Your task to perform on an android device: Add the Apple Watch Series 8 with a temperature sensor and crash detection to the cart on the Flipkart app.
Image 0: 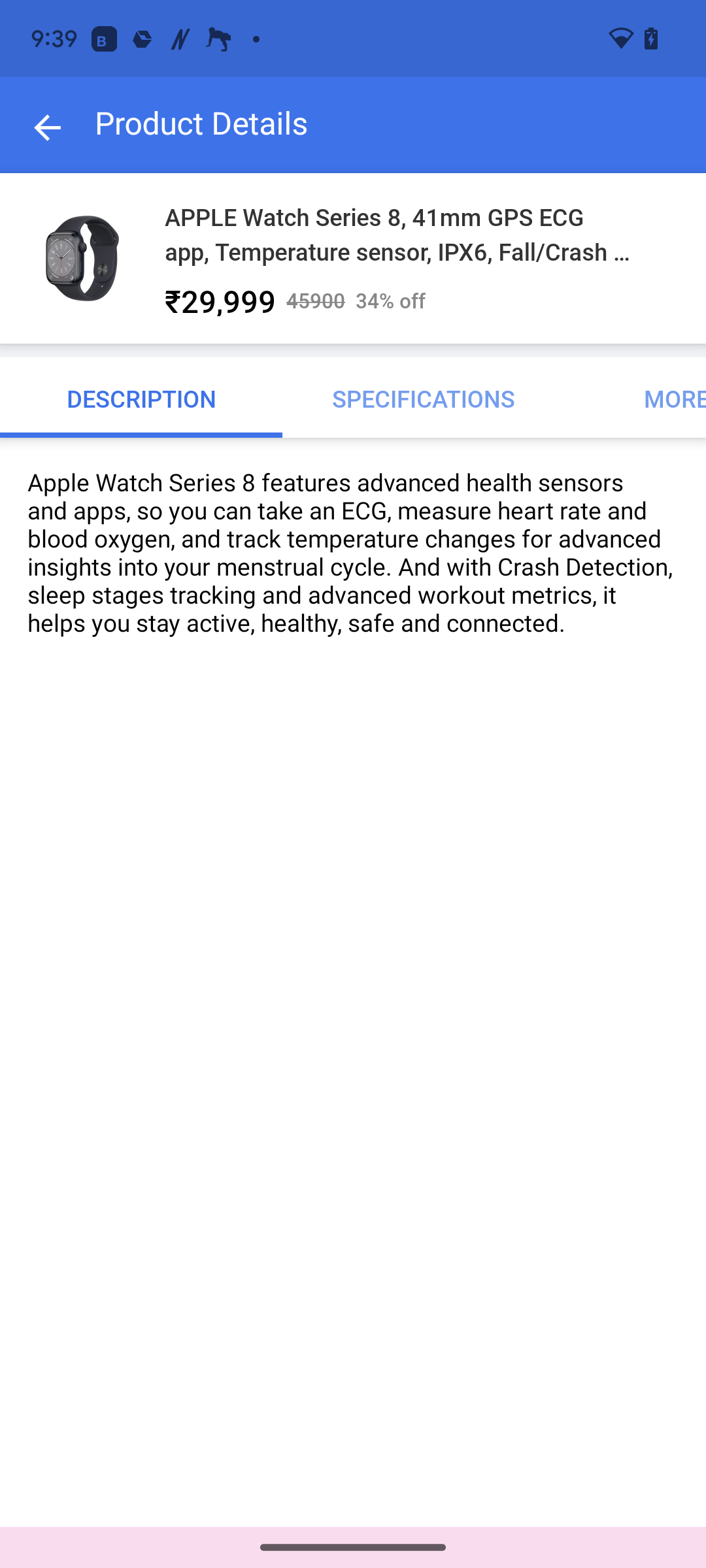
Click on the arrow icon at the top left corner of the screen.
Step 0: click (52, 143)
Image 1: 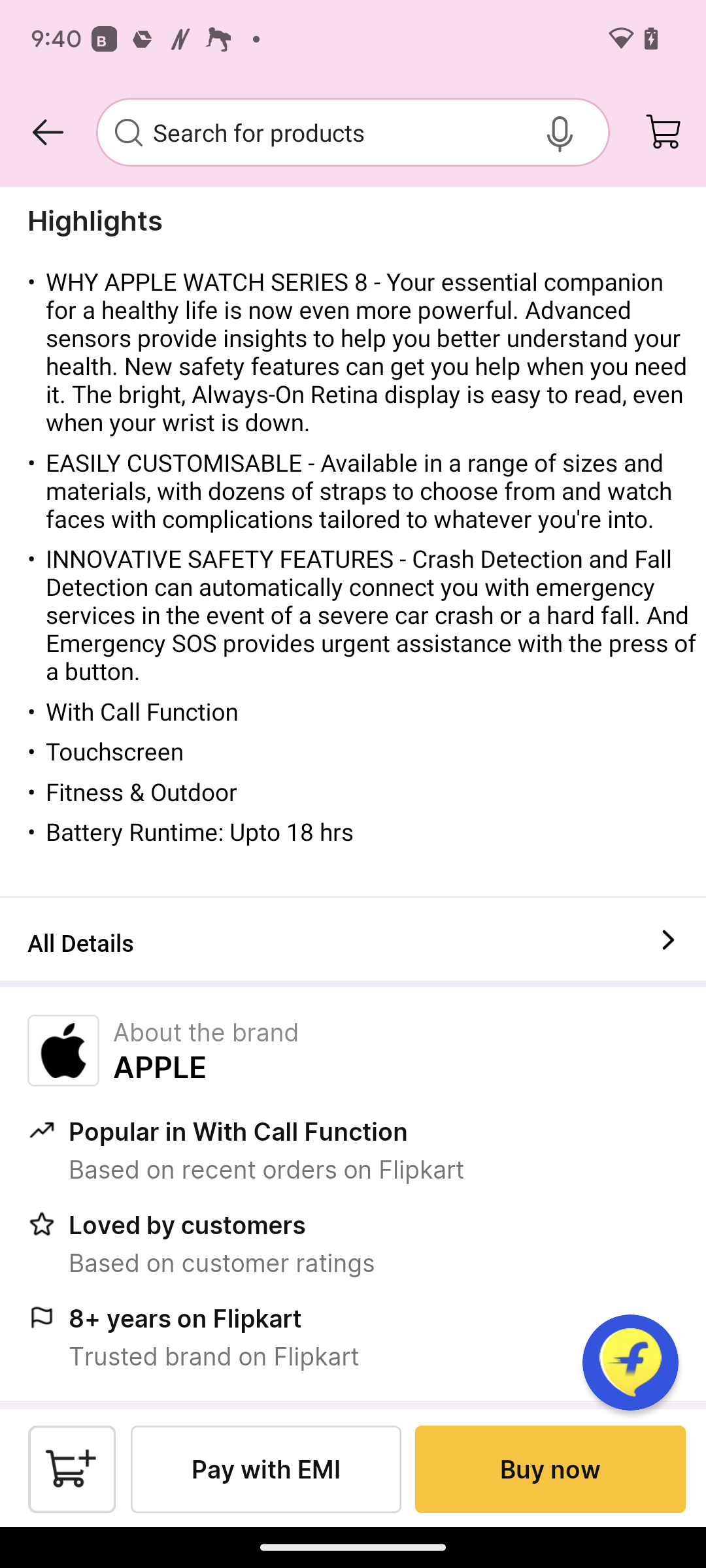
Click on the cart icon at the bottom left corner of the screen.
Step 1: click (190, 1454)